Your task to perform on an android device: As I am taking a break from work and require to stay in peace for this view the details of the first property in Abu Dhabi at the Trovit app.
Image 1: 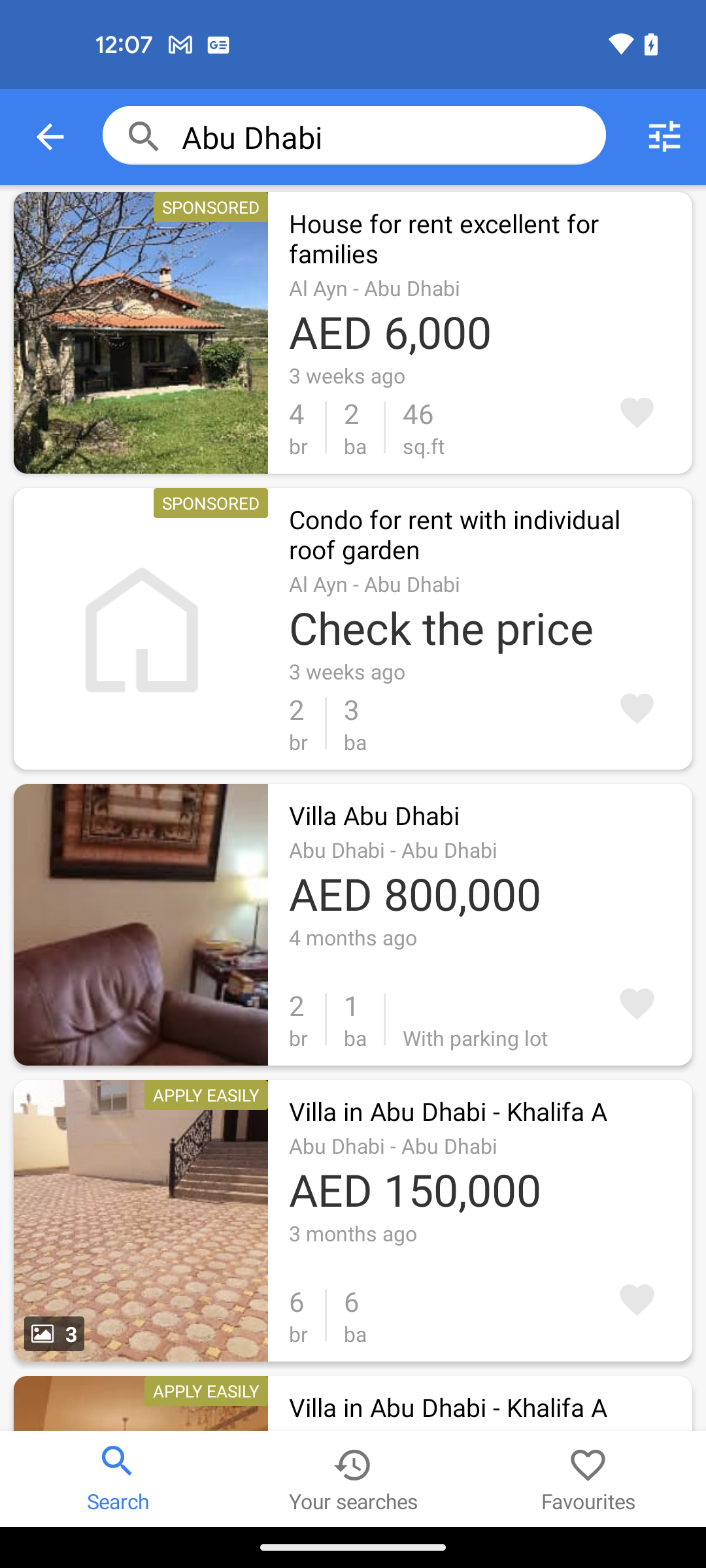
Click on the first property
Step 1: click (460, 238)
Image 2: 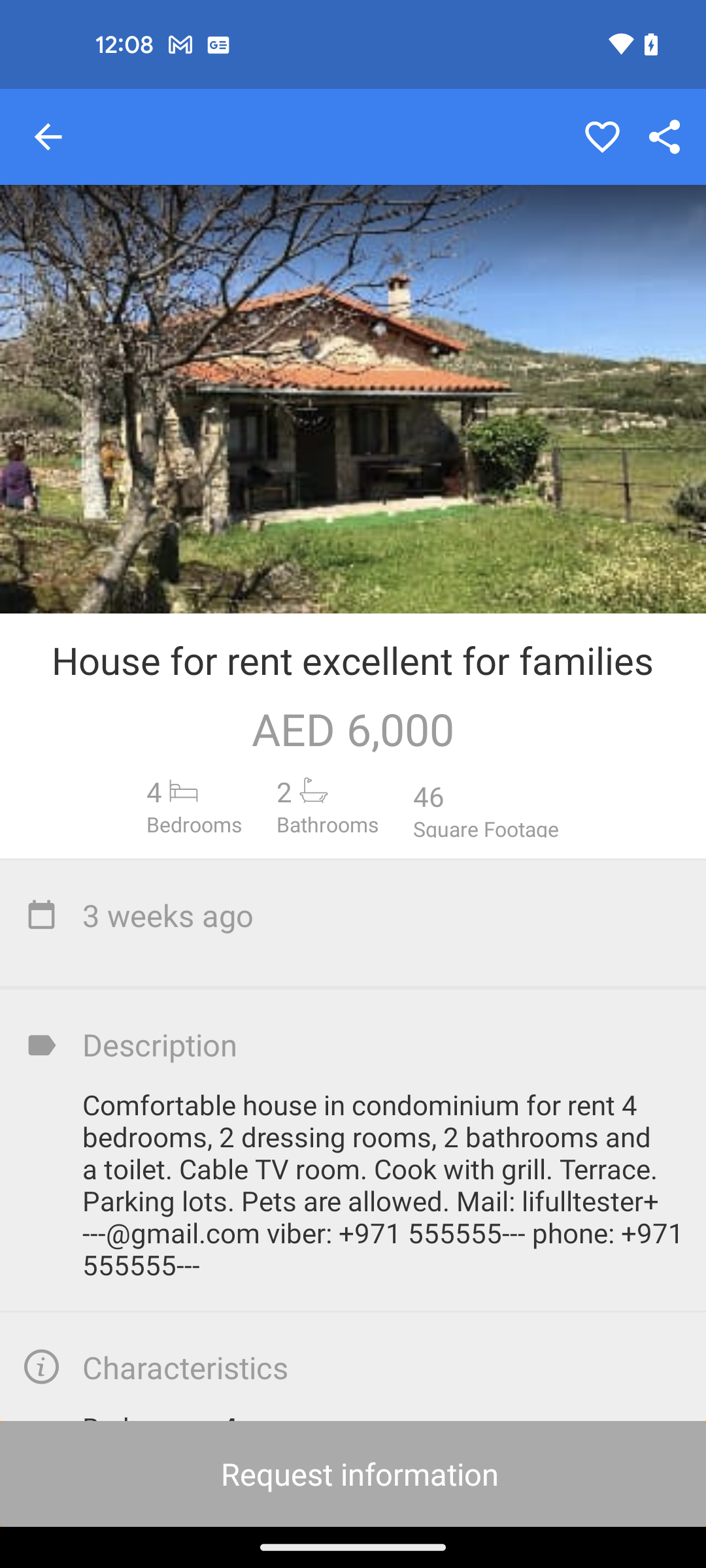
Click on the first property
Step 2: wait
Image 3: 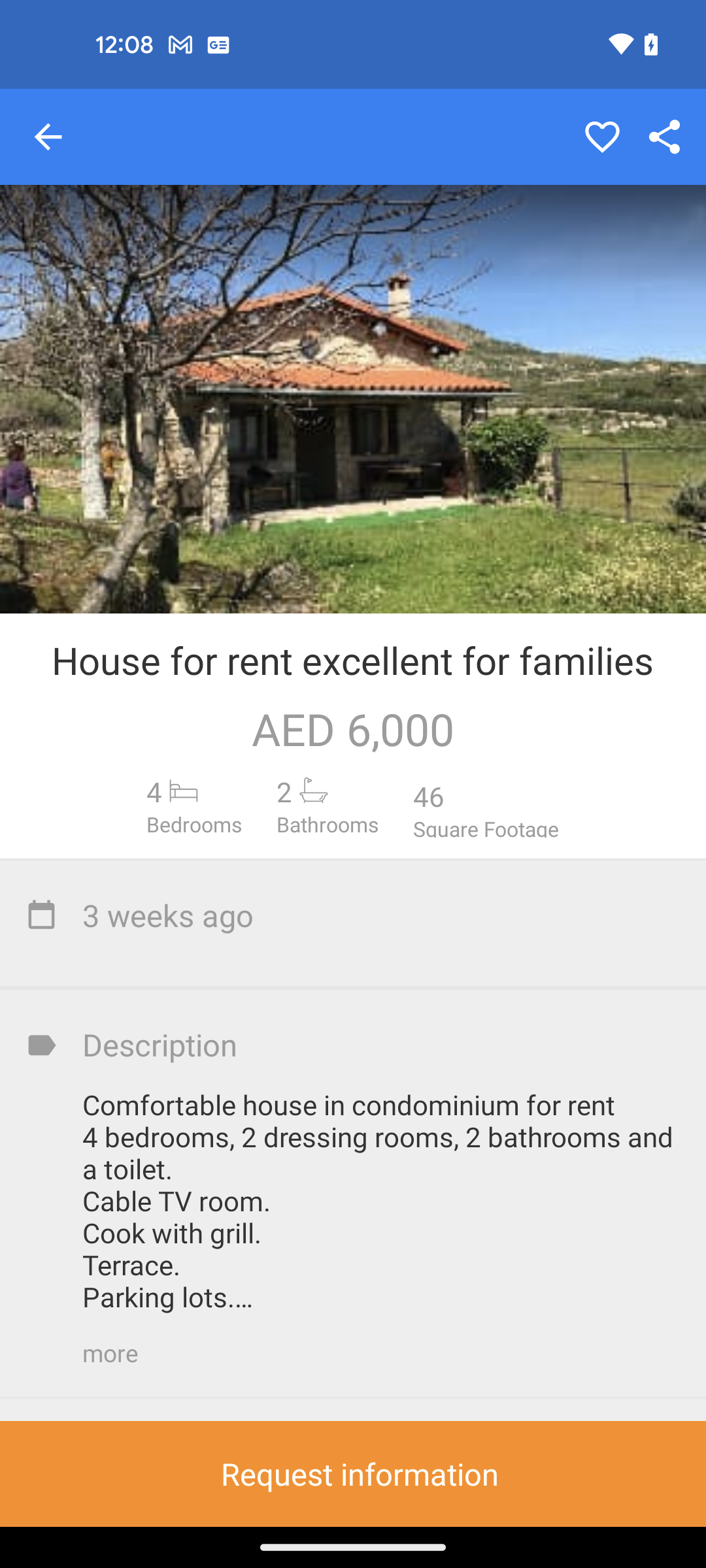
Scroll up to view the details
Step 3: scroll down